Your task to perform on an android device: Send the second photo from my gallery to my friend Amelia Miller on the Messenger app.
Image 0: 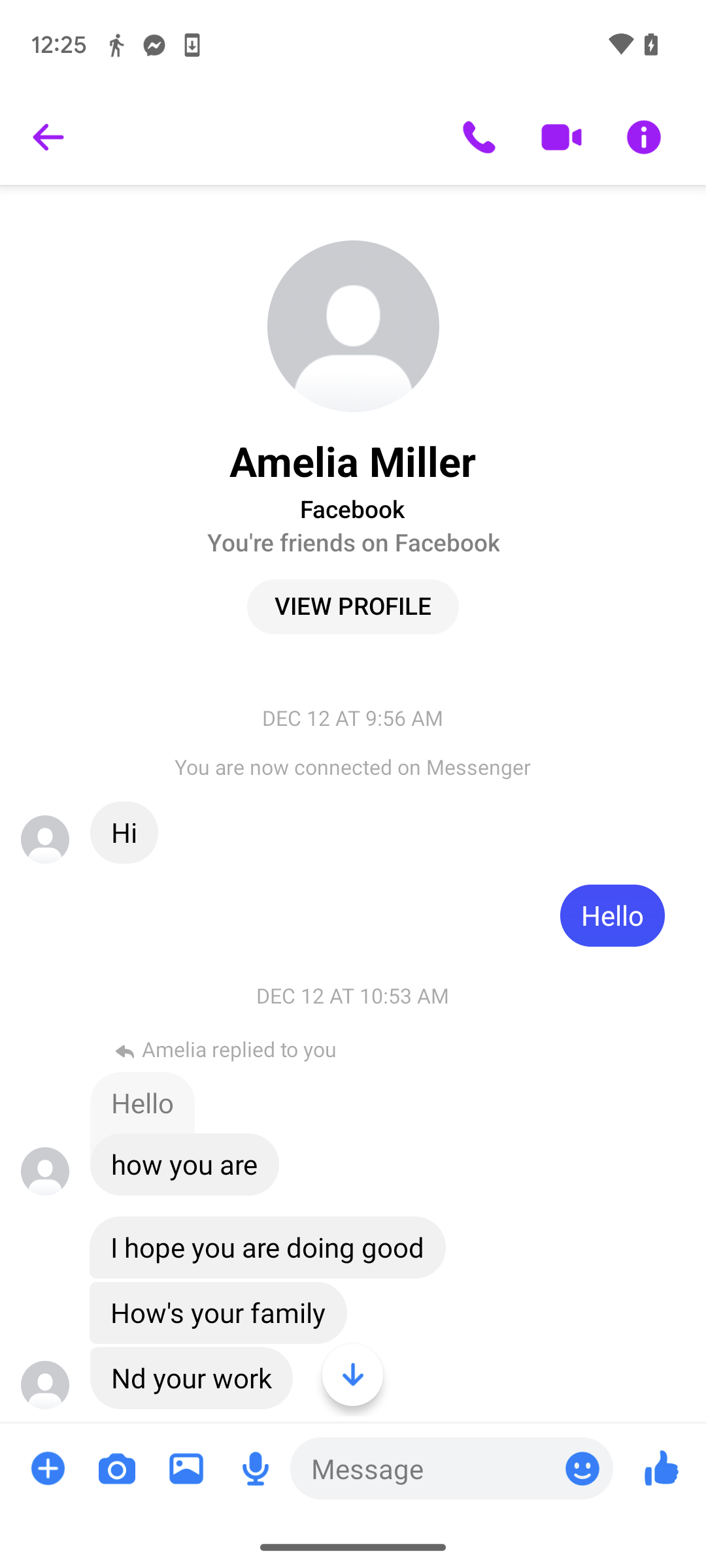
Click on the image icon at the bottom of the screen.
Step 0: click (186, 1468)
Image 1: 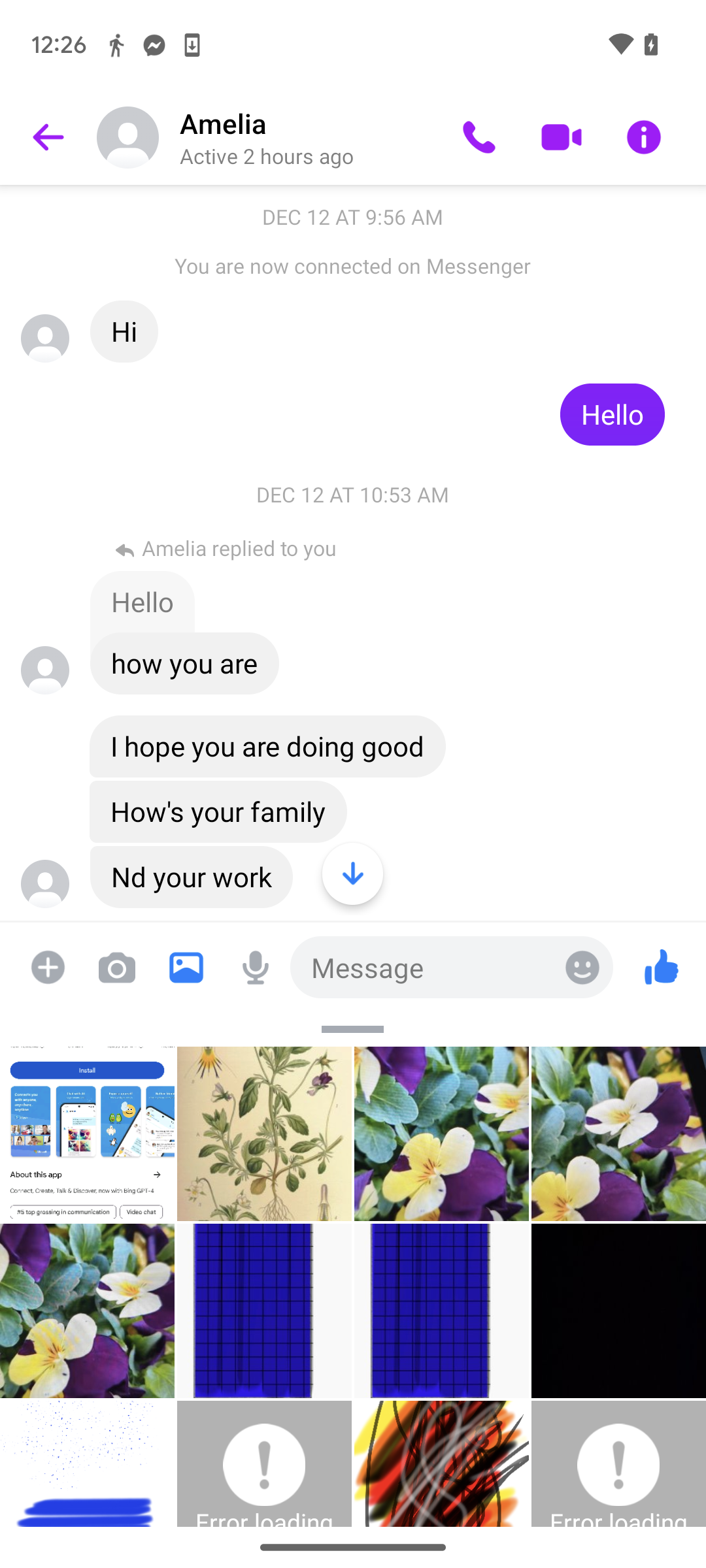
Select the second photo.
Step 1: click (264, 1134)
Image 2: 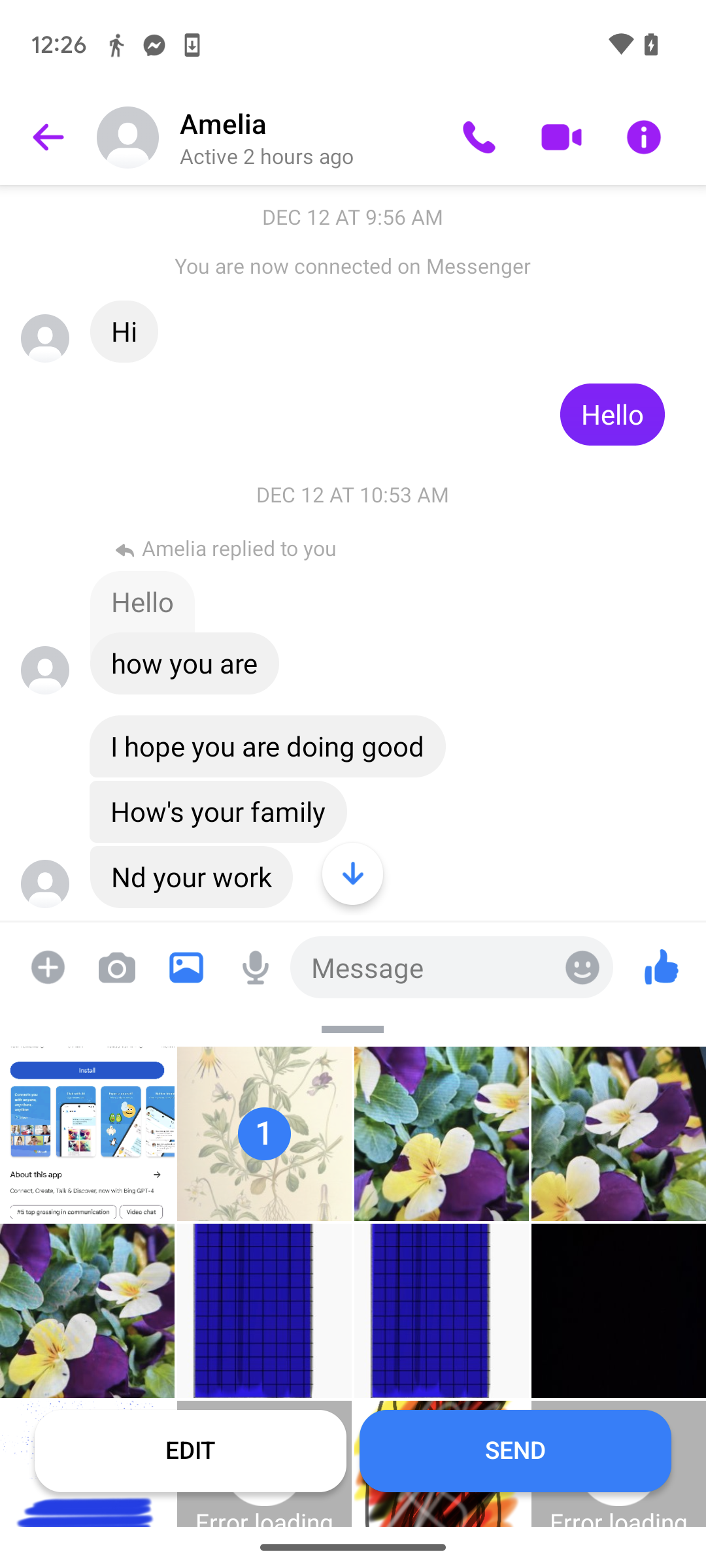
Click on the SEND at the bottom right of the screen.
Step 2: click (515, 1450)